Your task to perform on an android device: I really liked this indie rock compilation song and would like to share this YouTube video with one of my friends. Share the song video with maria.rossi1993@gmail.com
Image 1: 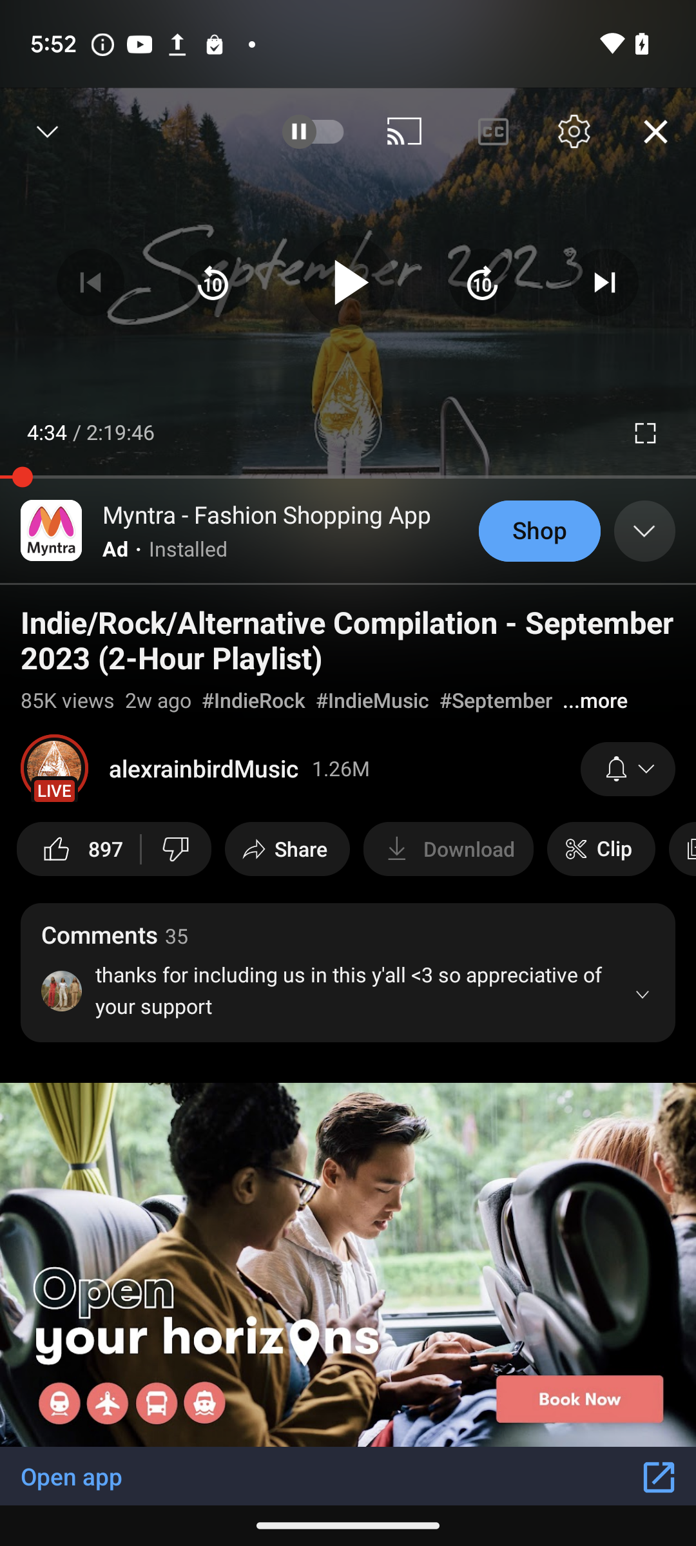
click on the share button in the centre of the screen.
Step 1: click (287, 849)
Image 2: 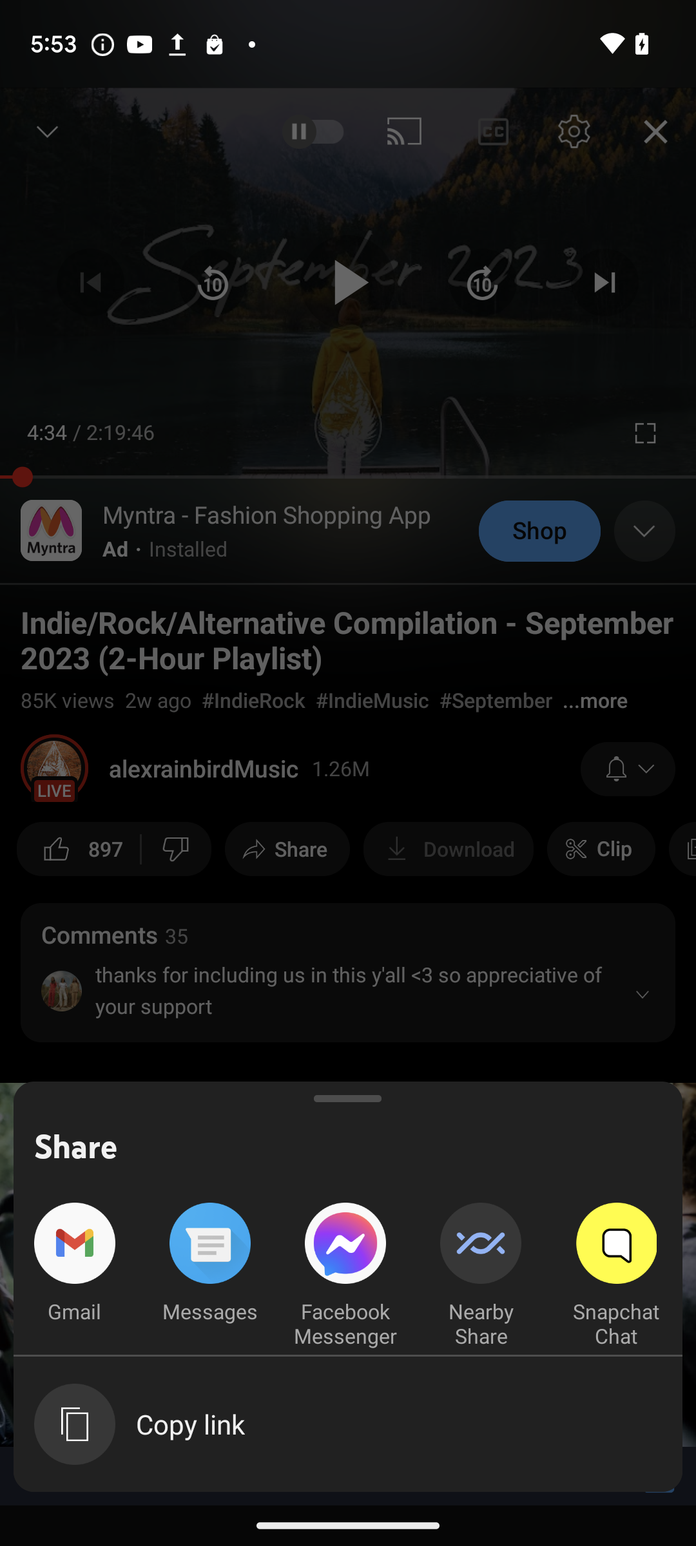
click on the gmail button in the bottom left of the screen.
Step 2: click (74, 1263)
Image 3: 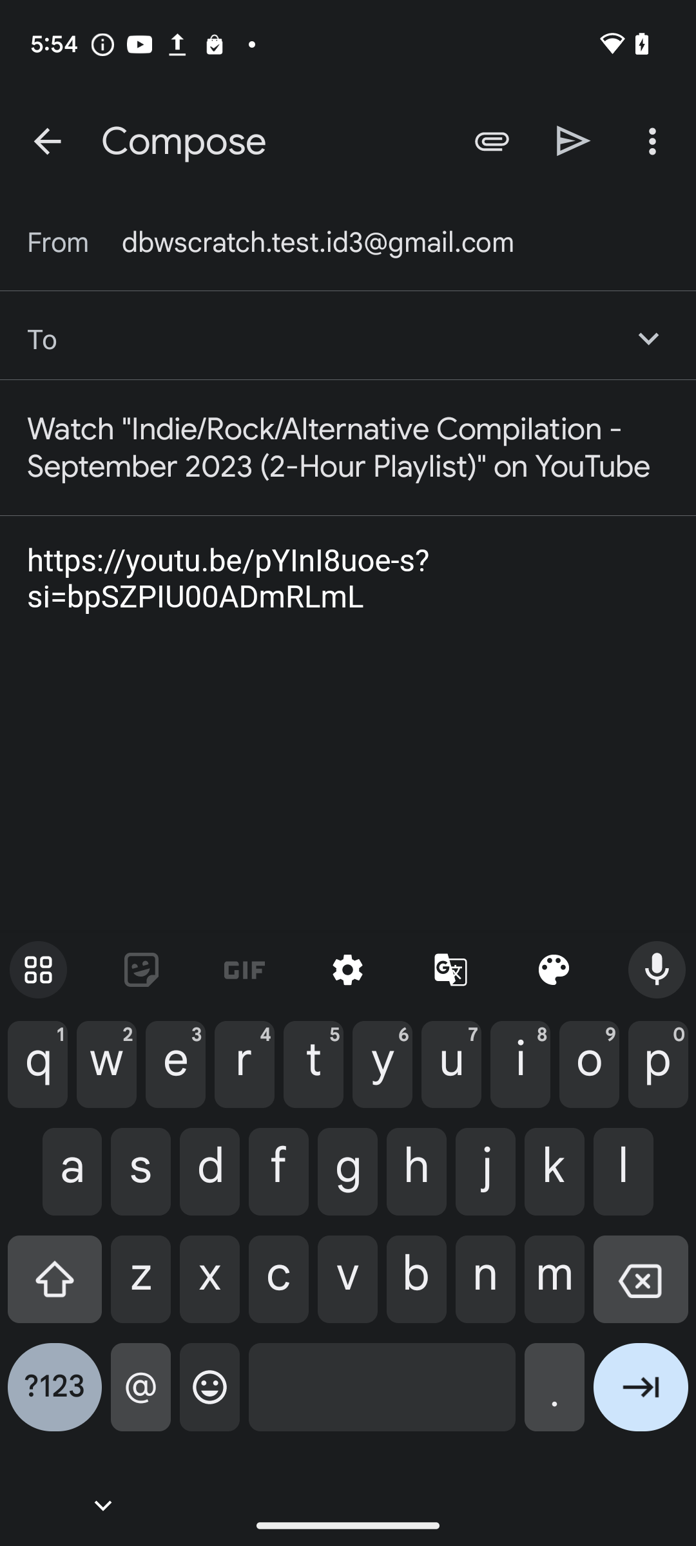
Type the maria.rossi1993@gmail.com as the recipient id.
Step 3: type "maria.rossi1993@gmail.com"
Image 4: 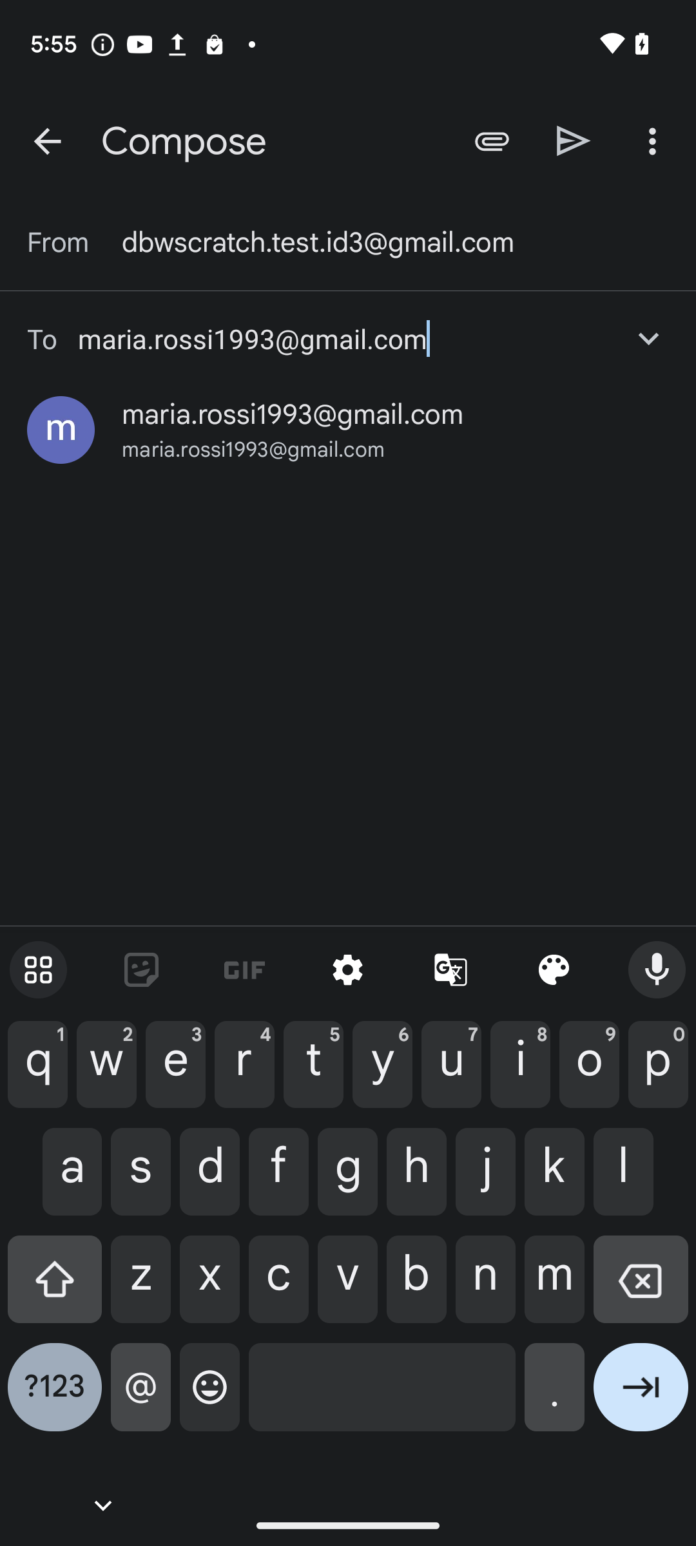
click on the sent icon that is in the top right of the screen.
Step 4: click (574, 140)